Your task to perform on an android device: Now I want to practice ratio patterns in the Math Tests app.
Image 0: 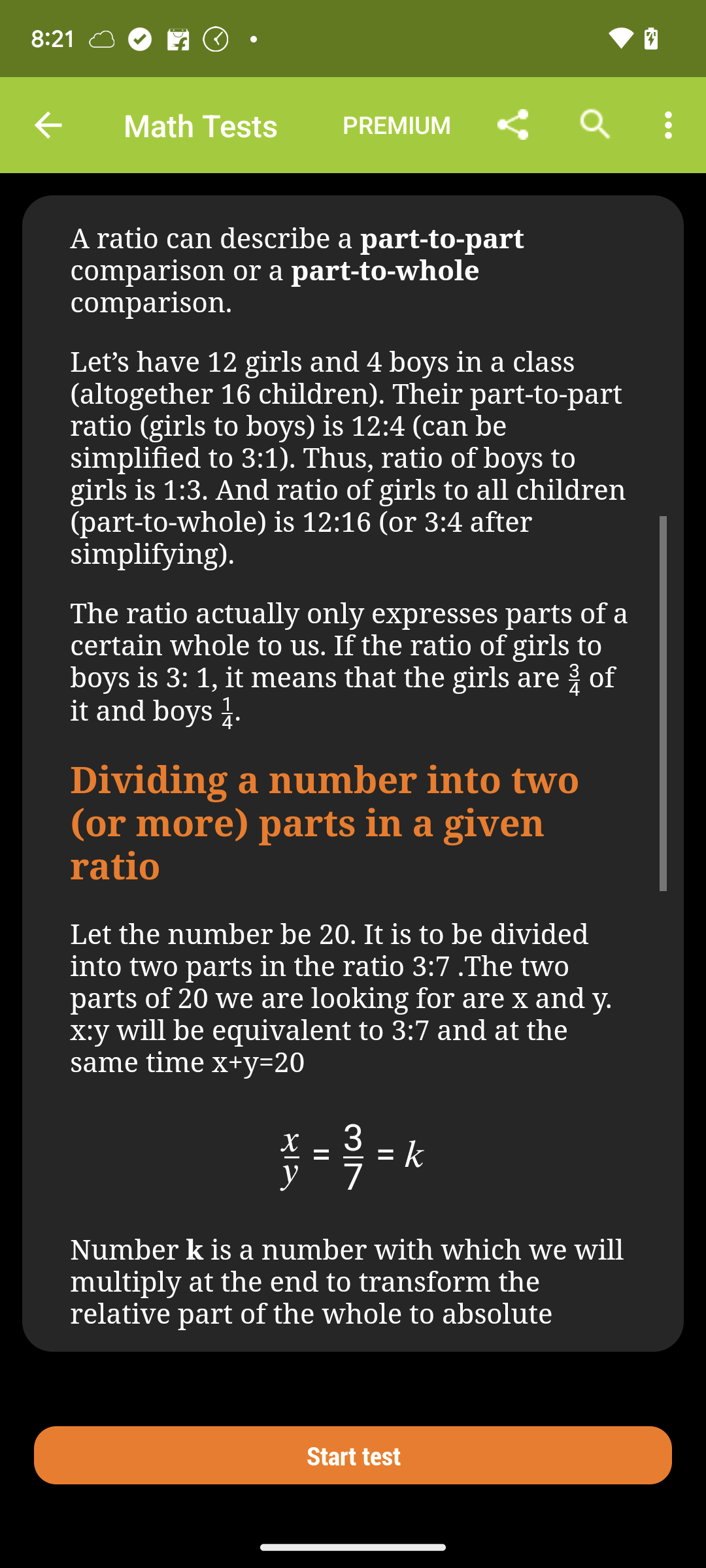
Click on the Start test button.
Step 0: click (352, 1455)
Image 1: 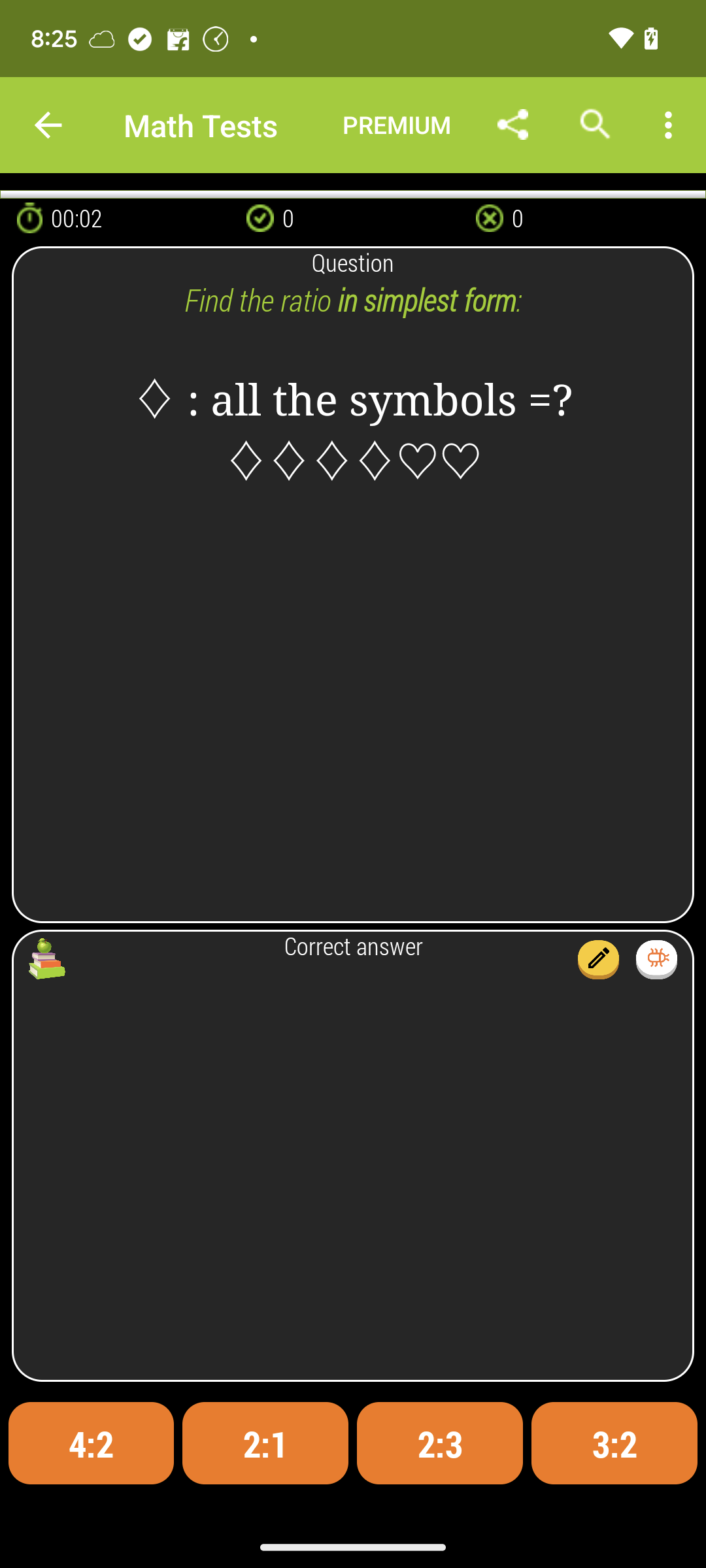
Select the first option.
Step 1: click (91, 1443)
Image 3: 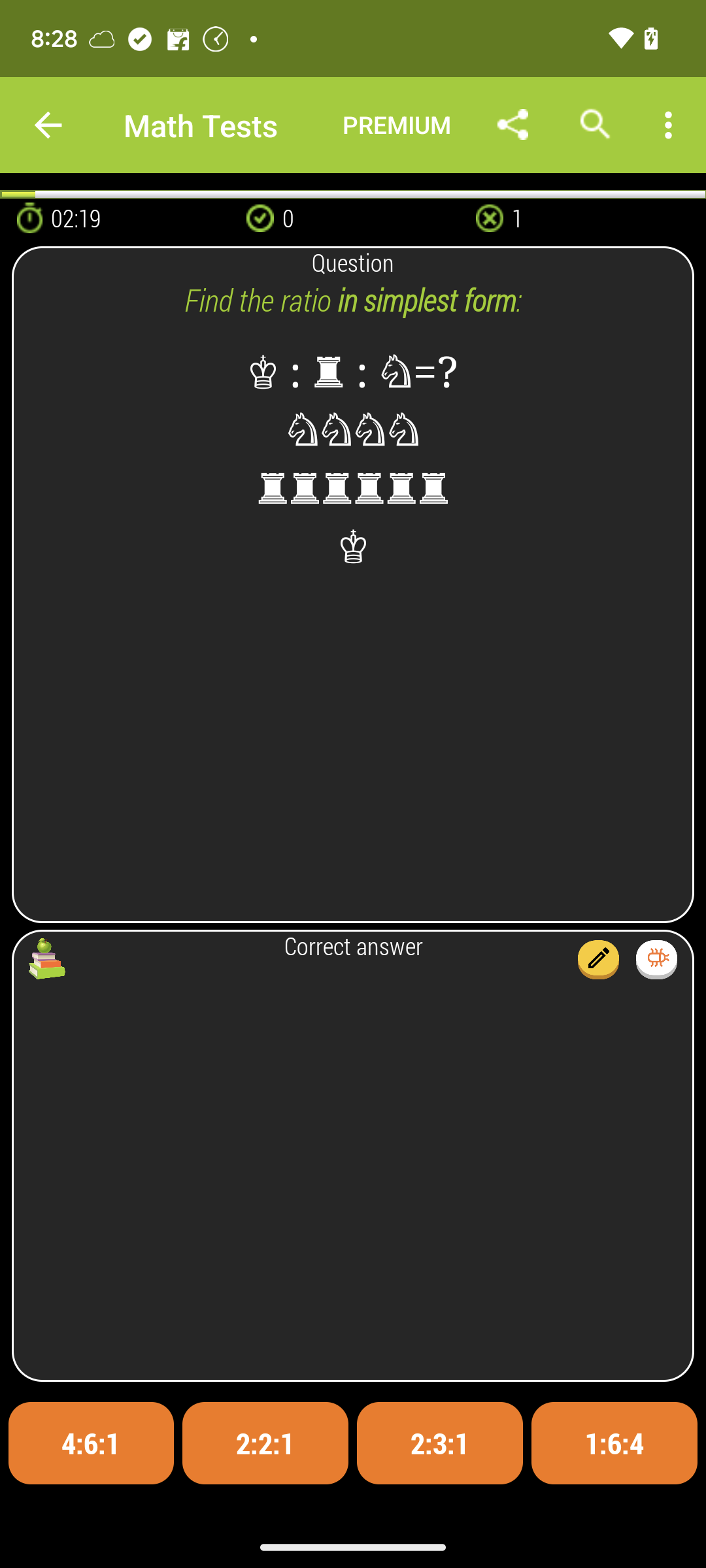
Select the third button that is 2:3:1.
Step 3: click (439, 1443)